Your task to perform on an android device: I want to capture my thoughts so that I will not worry about losing them in the future, so record them on the MyRecorder app.
Image 0: 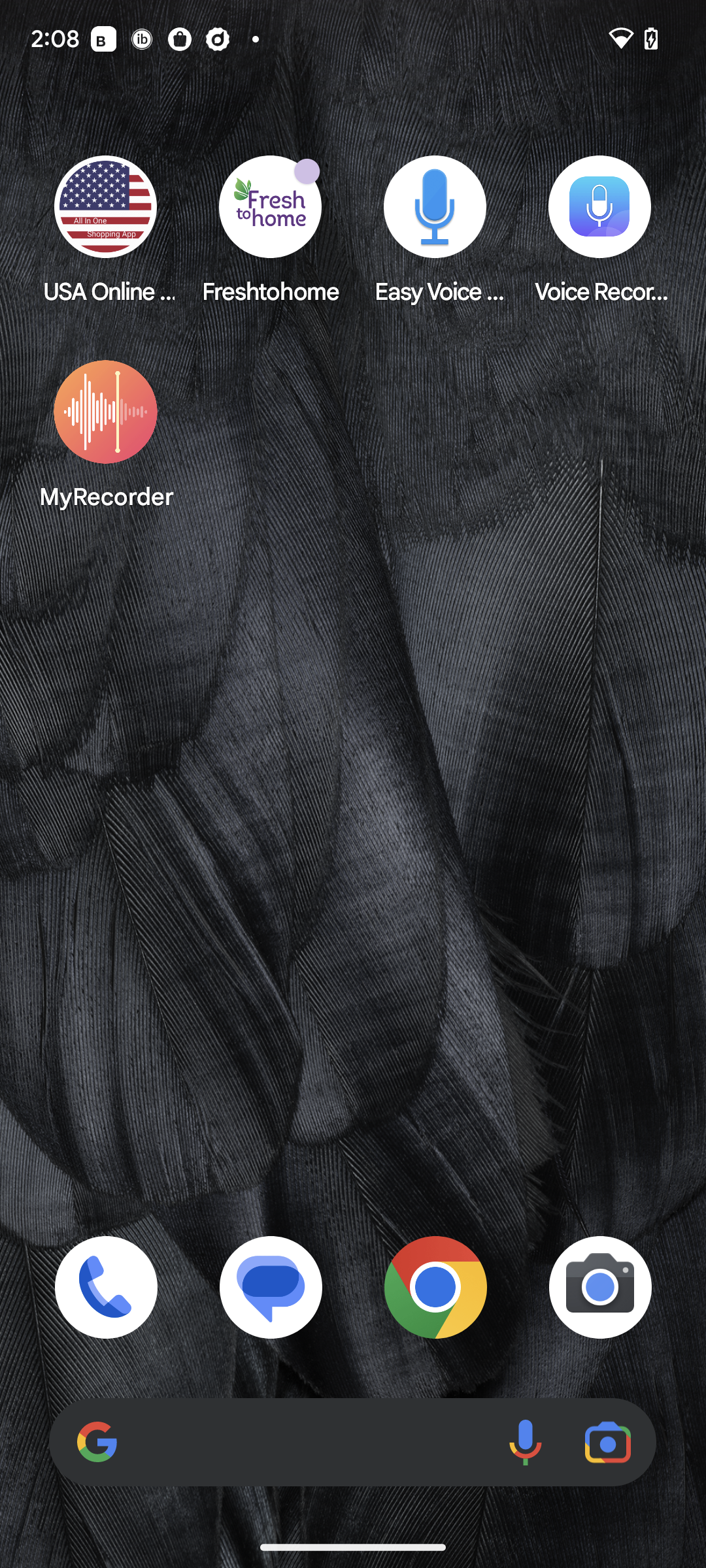
Open the MyRecorder app.
Step 0: open app "MyRecorder"
Image 1: 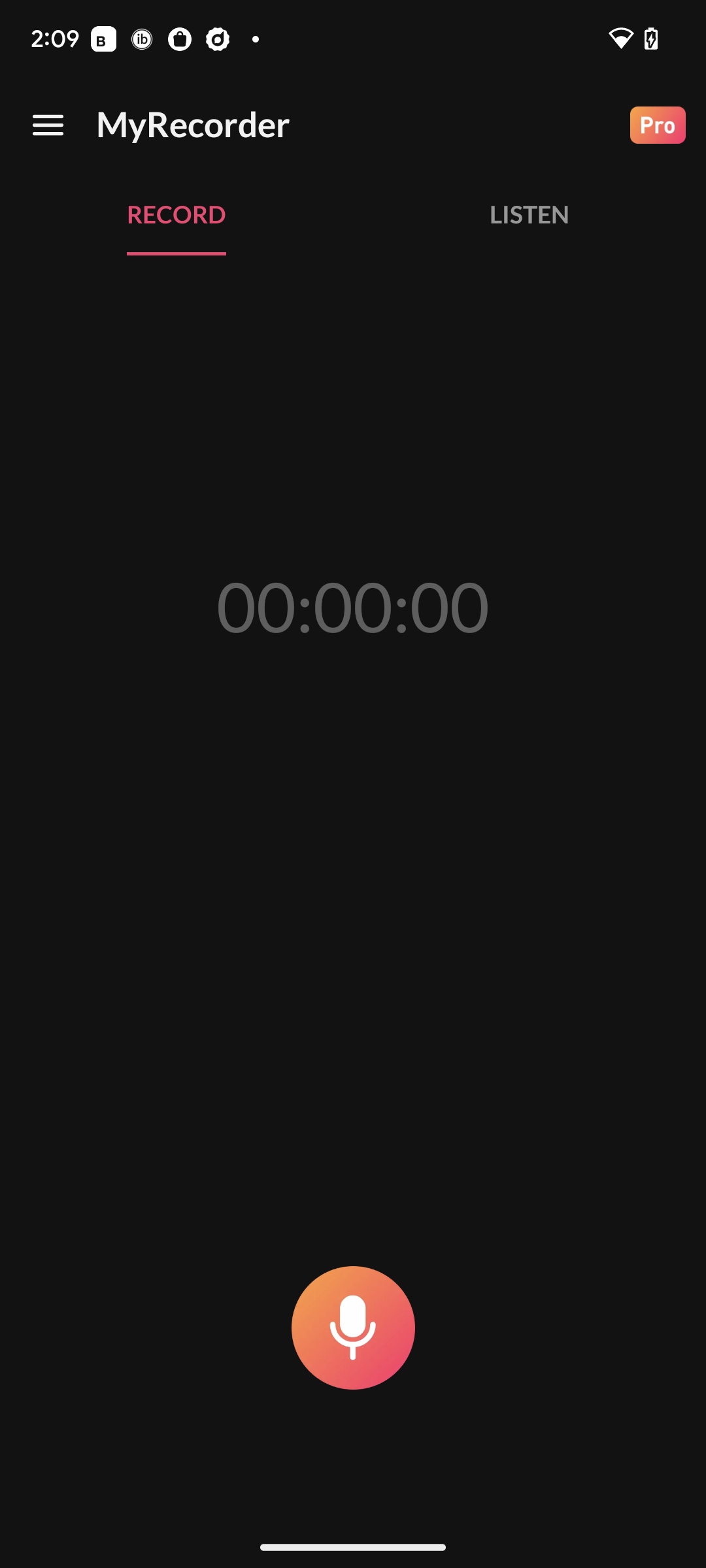
Click on the record button at the bottom of the screen.
Step 1: click (351, 1334)